Your task to perform on an android device: In the Iplan.ai app, I want to add Point panic activity in my trip to Honolulu plan. 
Image 0: 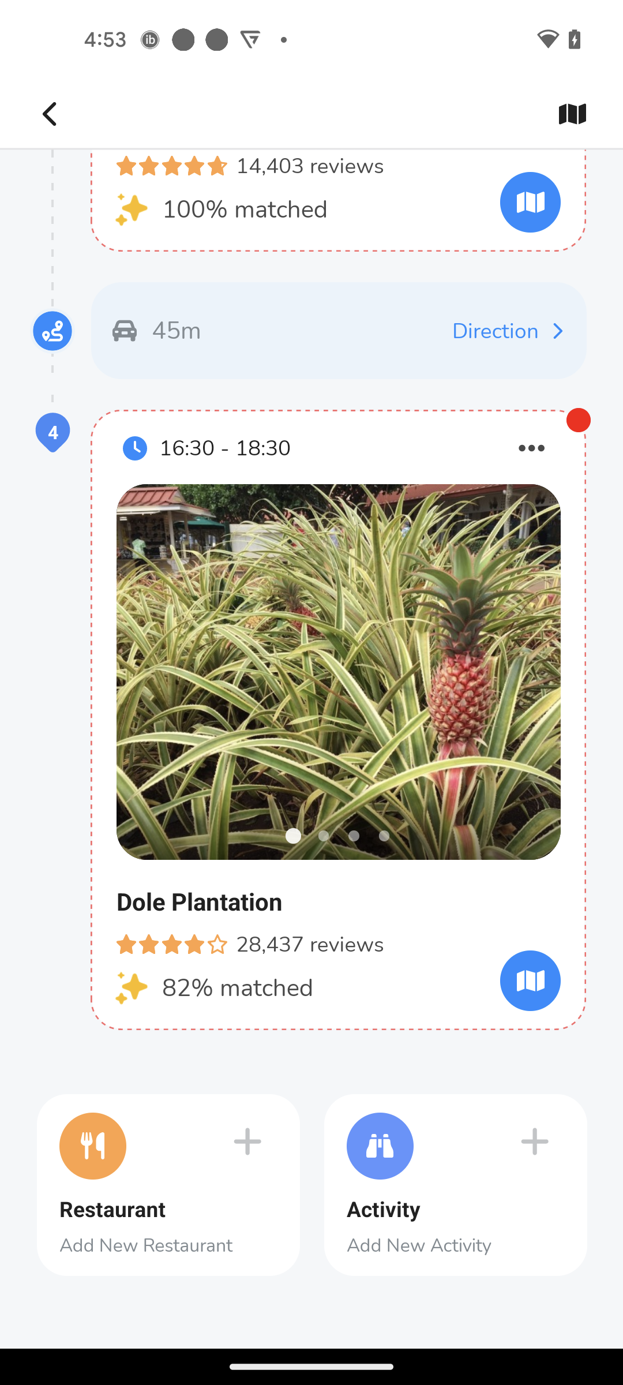
Click on the Activity section
Step 0: click (392, 1173)
Image 1: 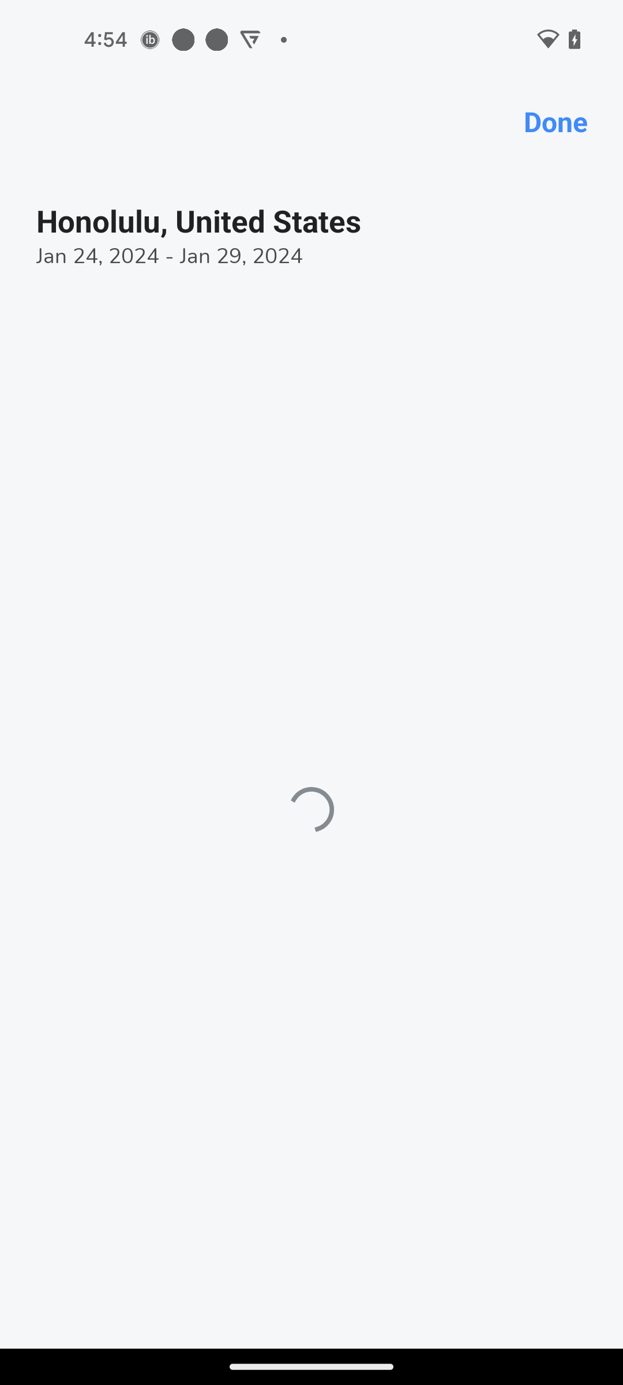
Click on the Activity section
Step 1: wait
Image 2: 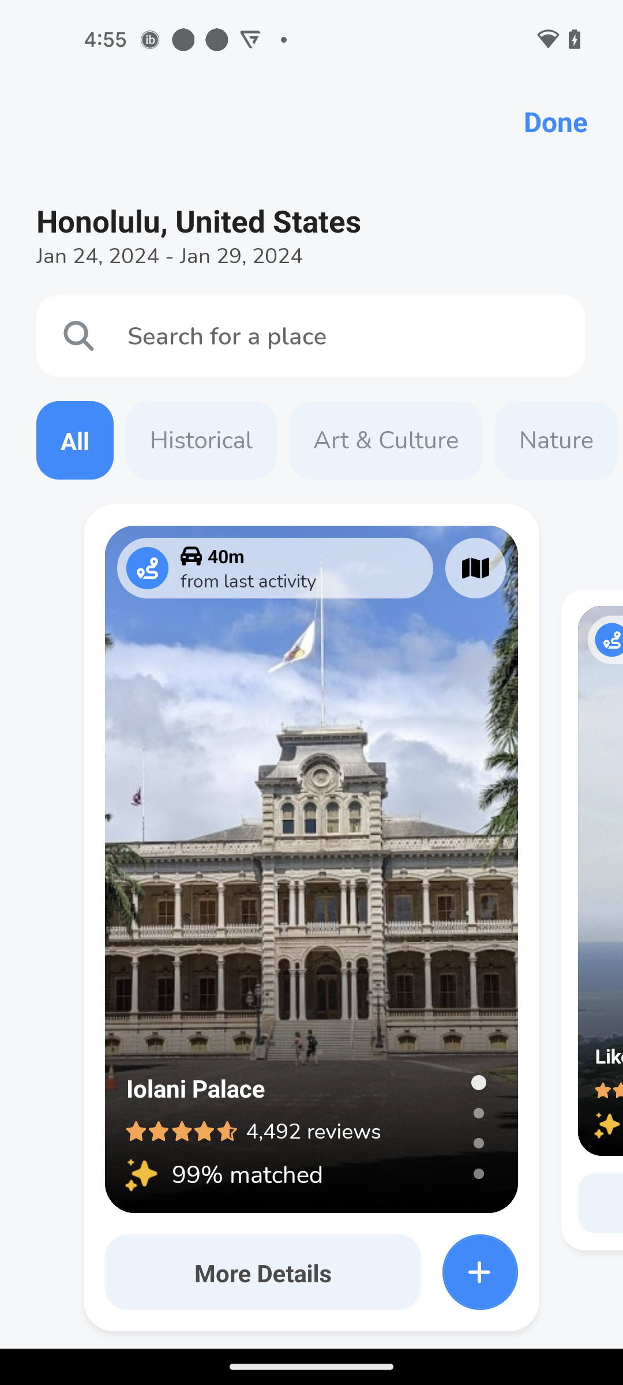
Click on the Search bar
Step 2: click (213, 339)
Image 3: 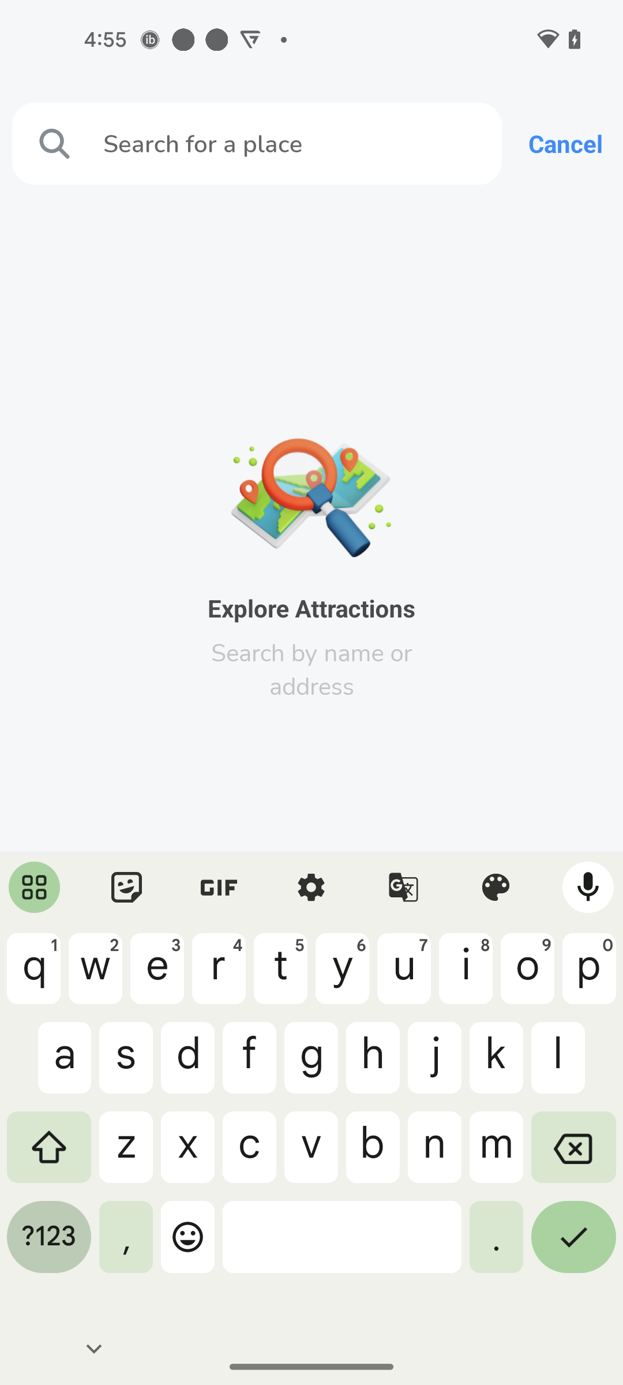
Search for Point Panic
Step 3: type "Point Panic"
Image 4: 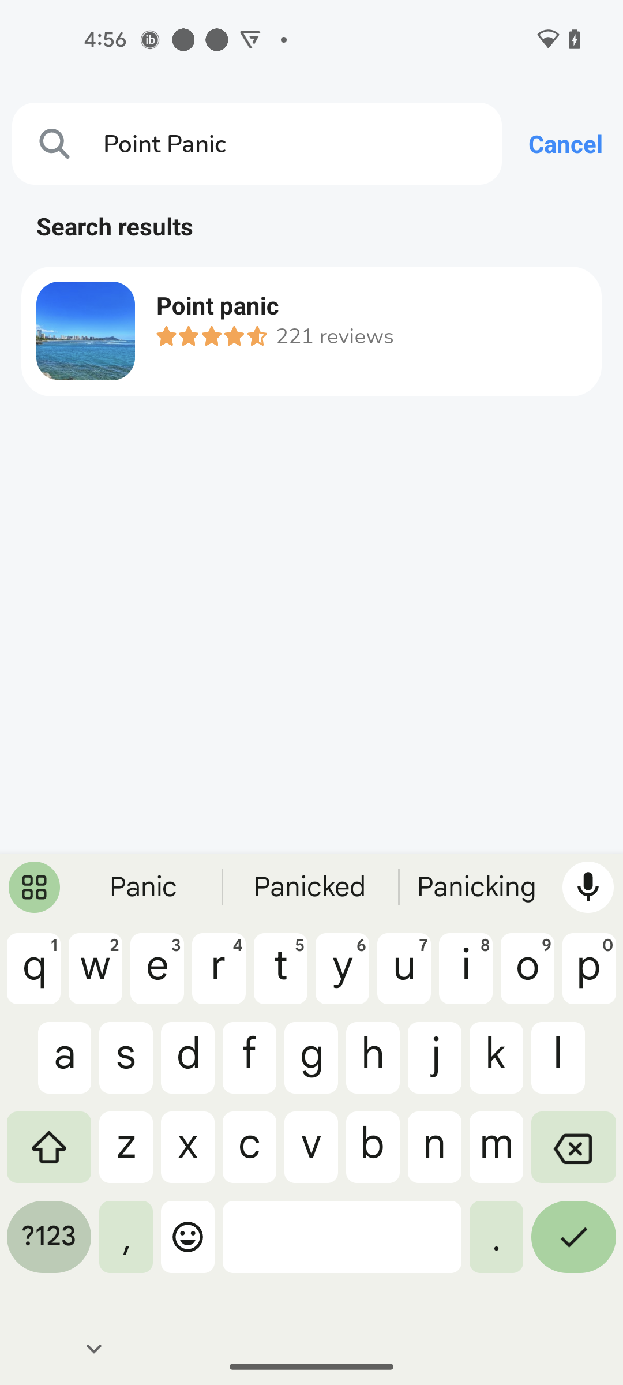
Click on the Point Panic result option
Step 4: click (361, 304)
Image 5: 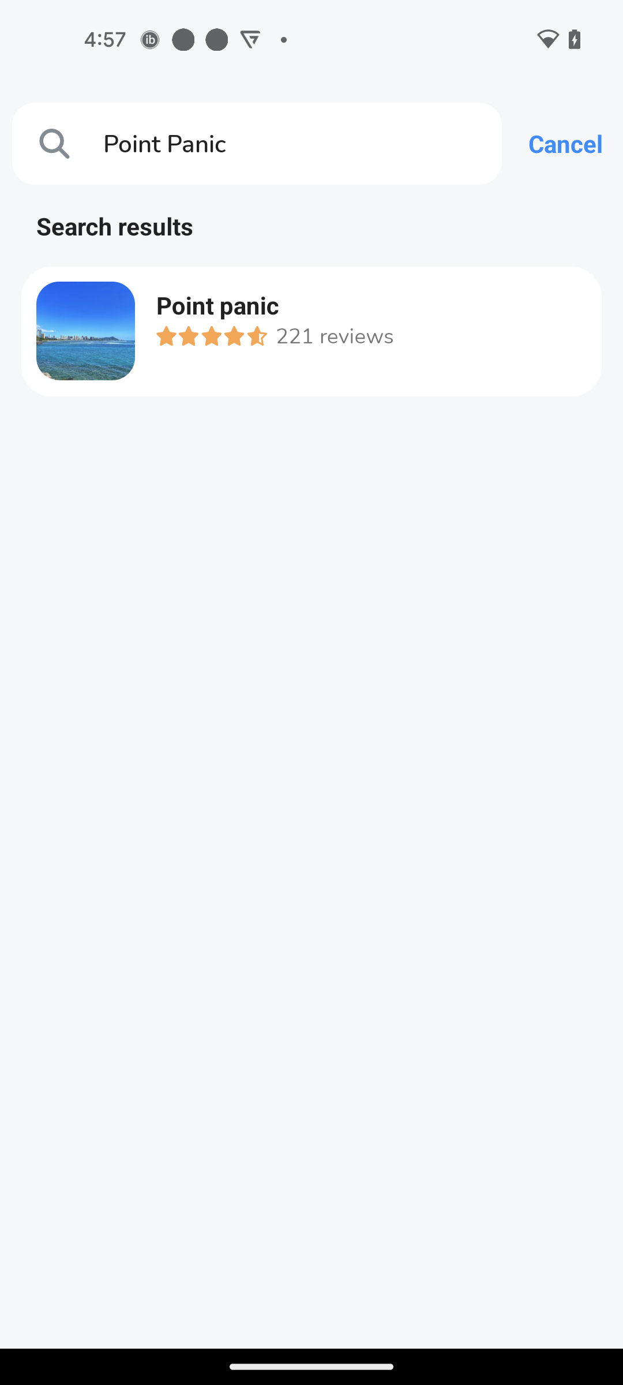
Click on the Point Panic result option
Step 5: wait
Image 6: 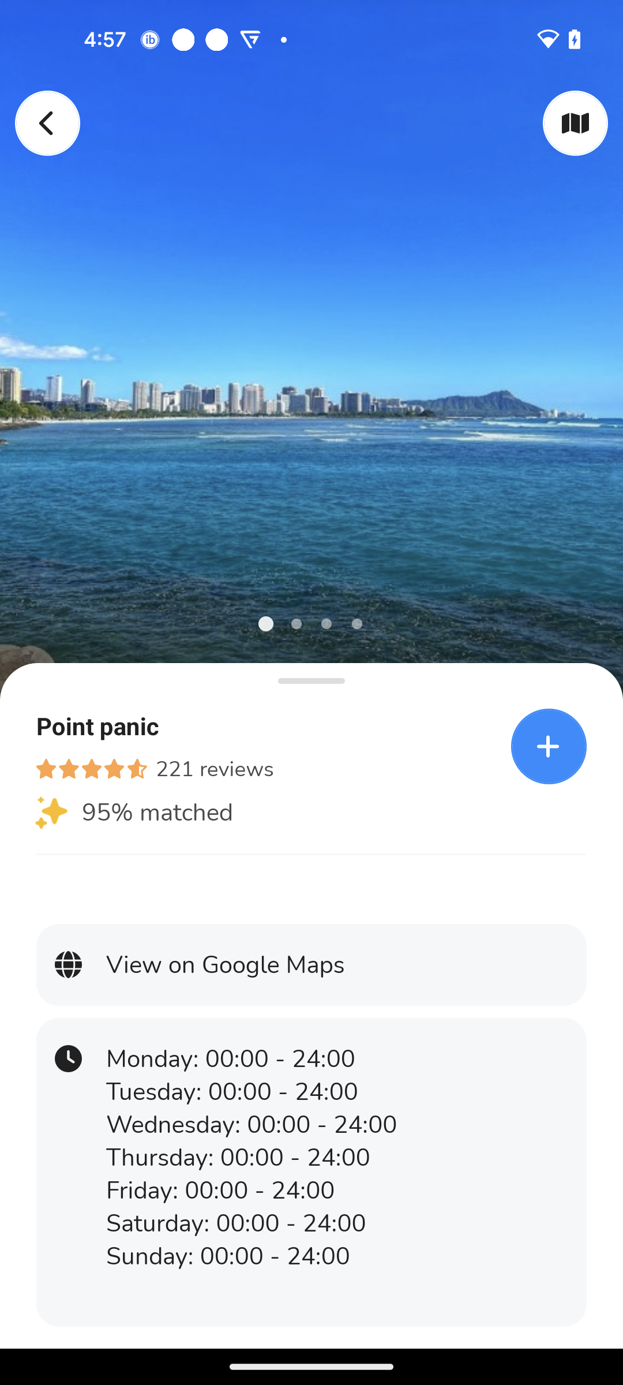
Click on the Plus icon to add this activity
Step 6: click (559, 753)